Your task to perform on an android device: On the XE app, get historical exchange rates of the PHP to US for the previous five years.
Image 0: 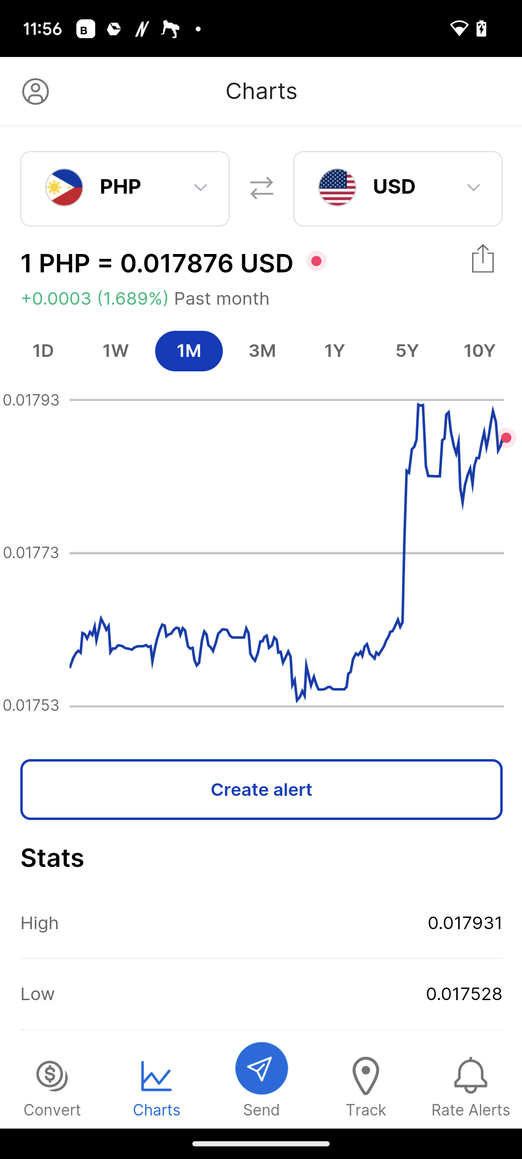
Click on 5Y in the middle right of the screen.
Step 0: click (406, 350)